Your task to perform on an android device: Remove the "Fuzzbuzz Monkey Plush Toy 70cm Mustard" infant's toy from my Hamleys app cart.
Image 0: 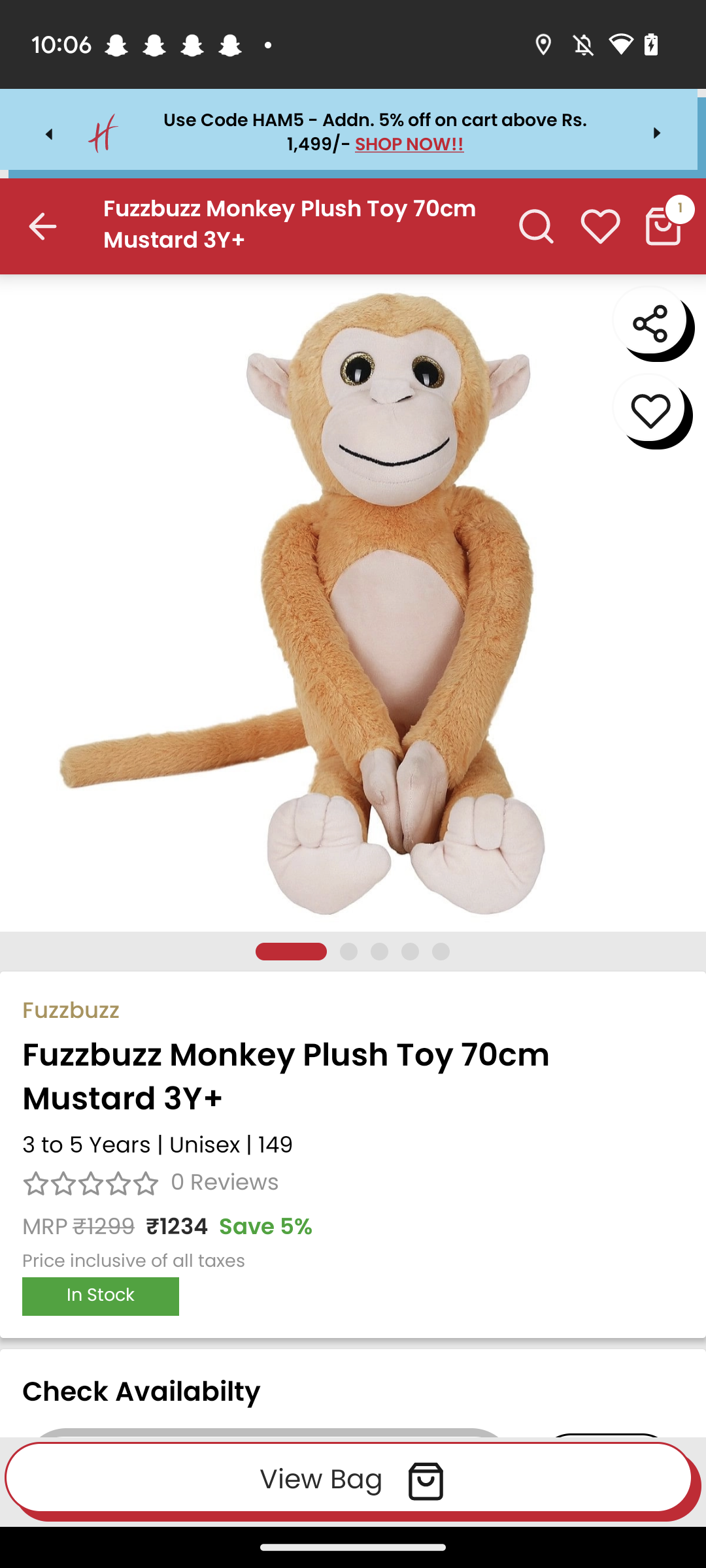
Click on the "view bag" tab at the bottom.
Step 0: click (321, 1481)
Image 1: 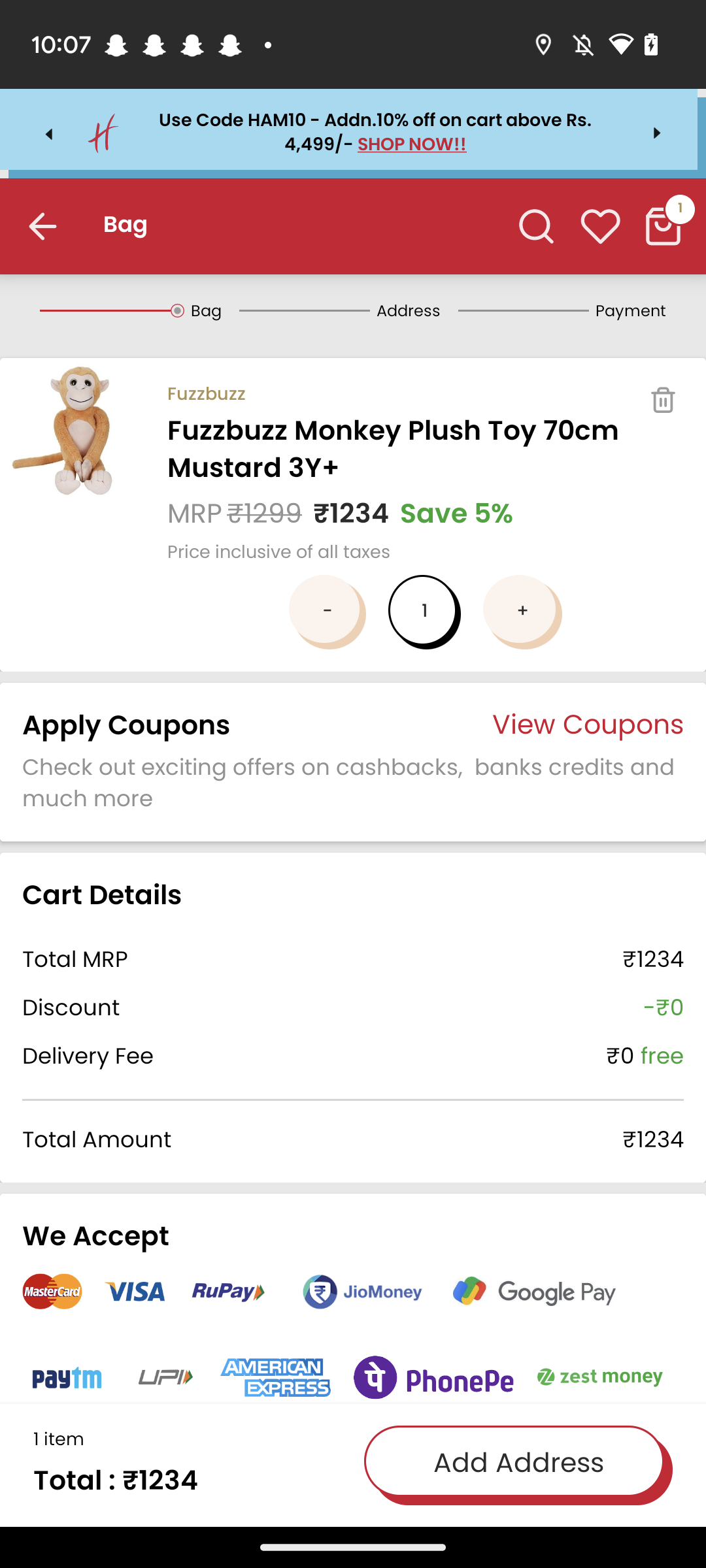
Click on the Delete icon at the top right.
Step 1: click (669, 395)